Your task to perform on an android device: I don't have any measuring tape, and I need them for my projects, so I decided to buy a measuring tape from the Taparia brand, so search for the Taparia measuring tape in the Flipkart app.
Image 0: 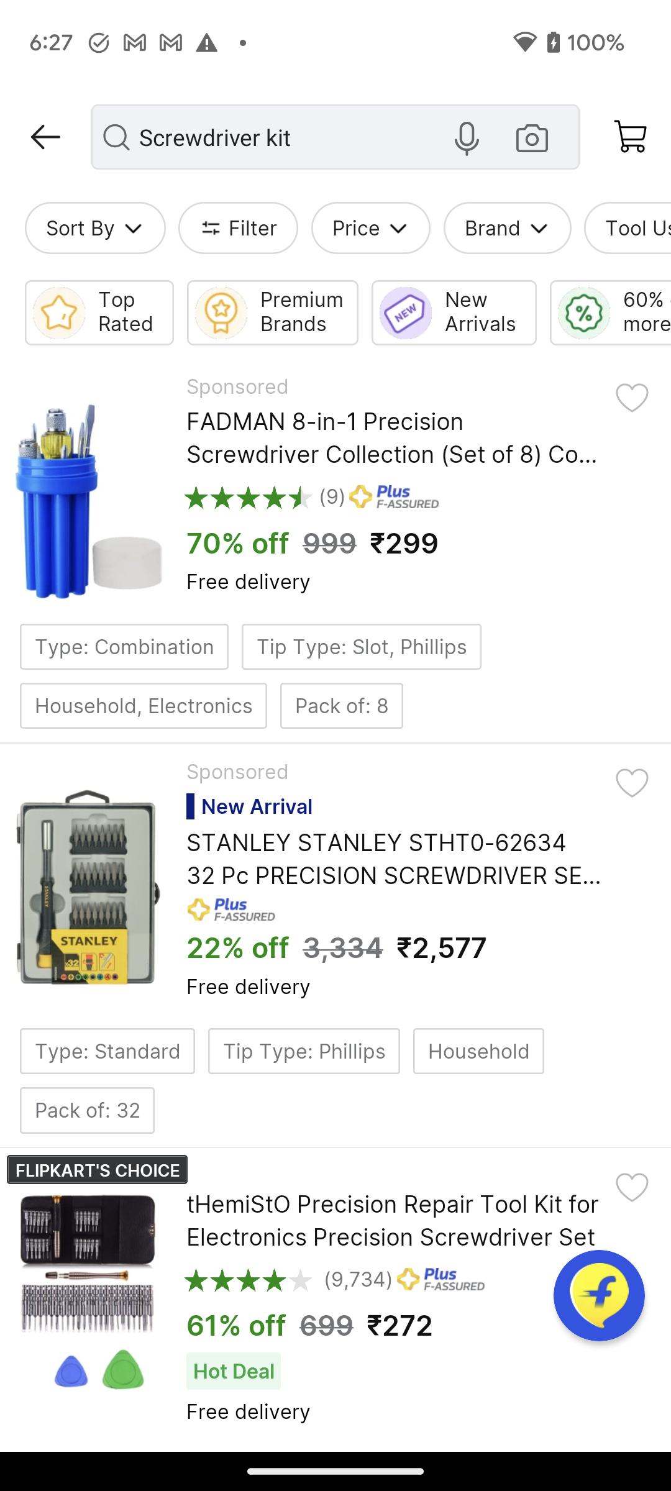
Click on the search bar at the top of the screen to search for the measuring tape.
Step 0: click (286, 137)
Image 1: 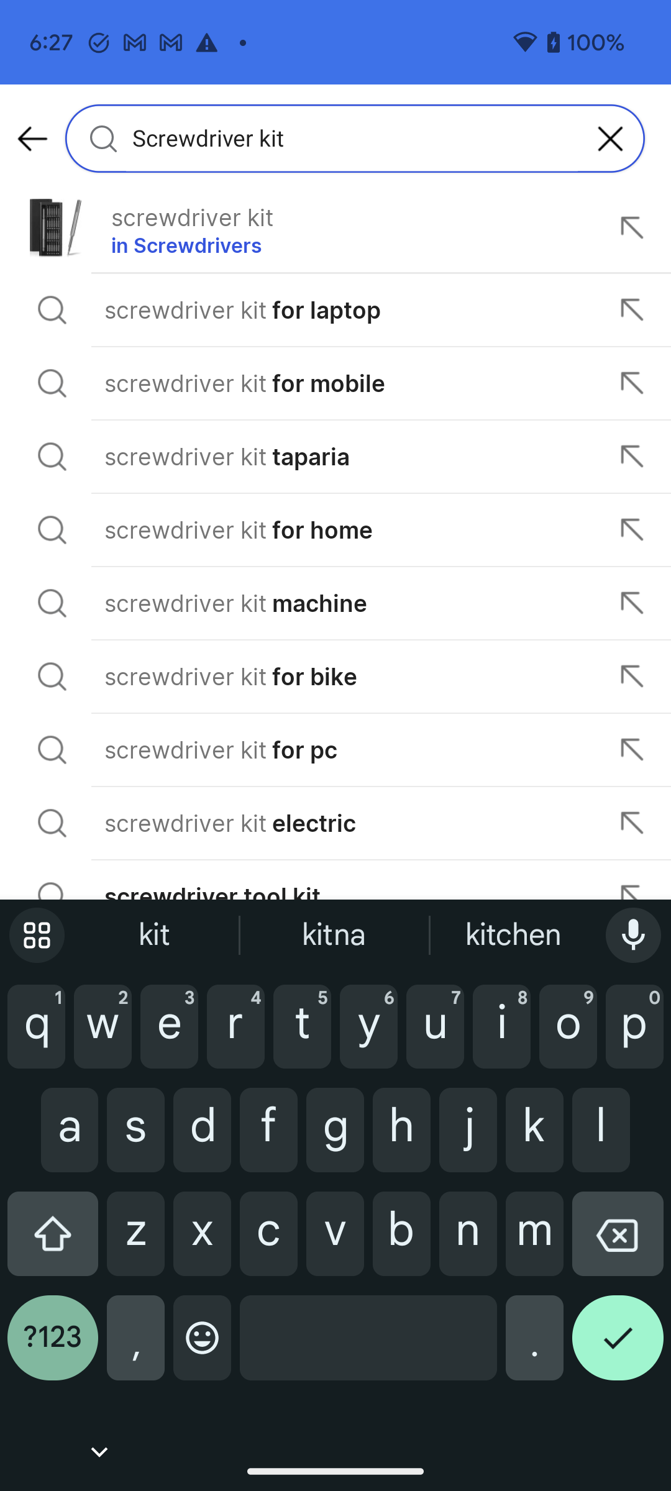
Click on the cross icon of the search bar to clear the search bar.
Step 1: click (610, 139)
Image 2: 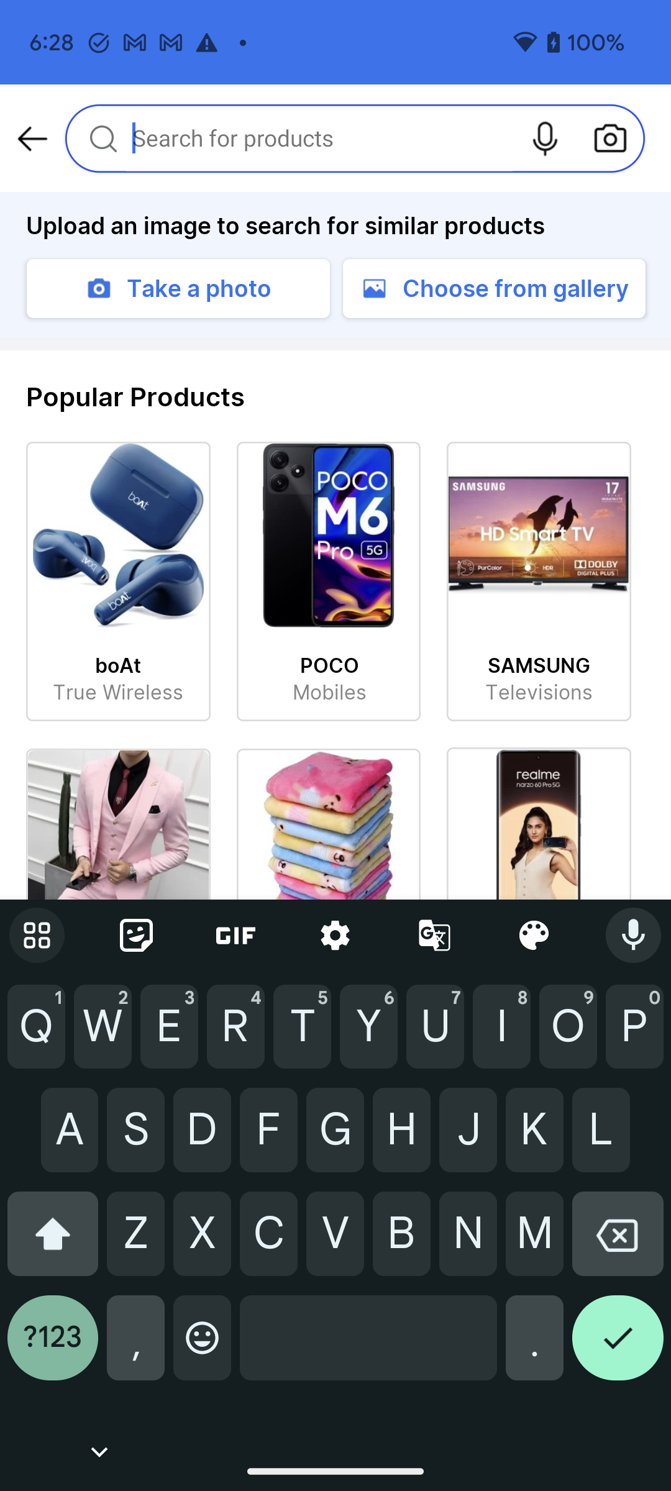
Type Taparia measuring tape in the search bar.
Step 2: type "Taparia measuring tape"